Your task to perform on an android device: In the upcoming days, my friend's birthday is coming so I searched for Party Wear Shoes having customer reviews with more than 4 stars in the Amazon app.
Image 0: 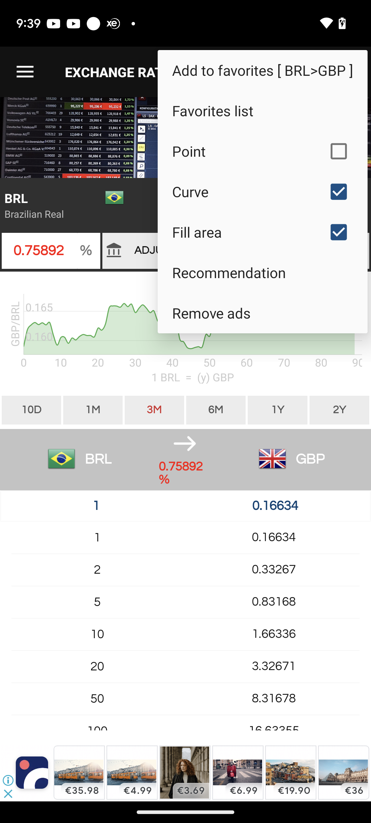
Open amazon app
Step 0: open app "Amazon"
Image 1: 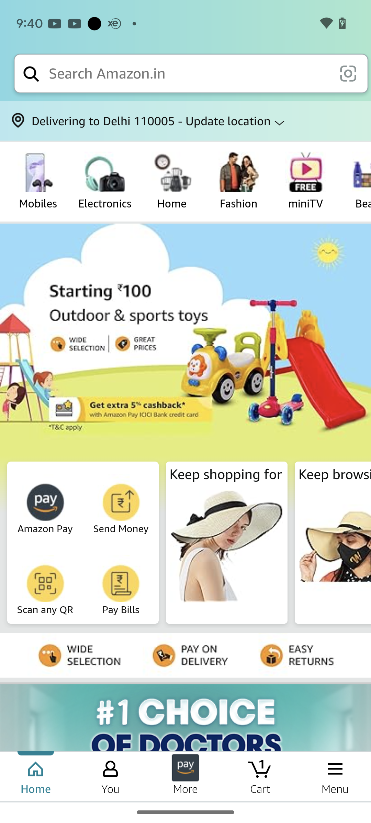
Click on the search textbox at the top of the screen
Step 1: click (188, 73)
Image 2: 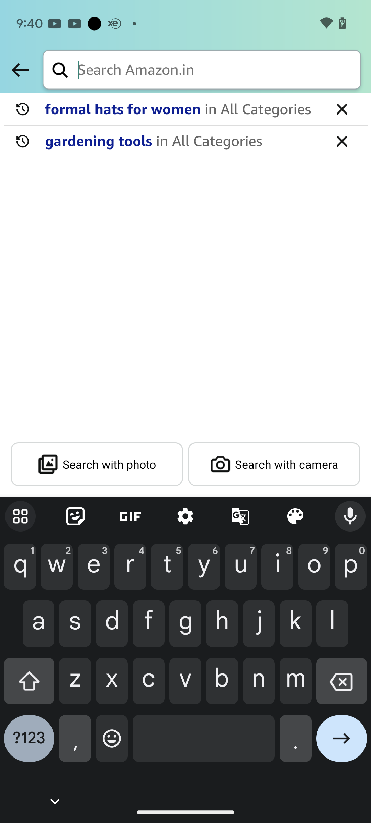
Enter party wear shoes in the search textbox
Step 2: type "Party wear shoes"
Image 3: 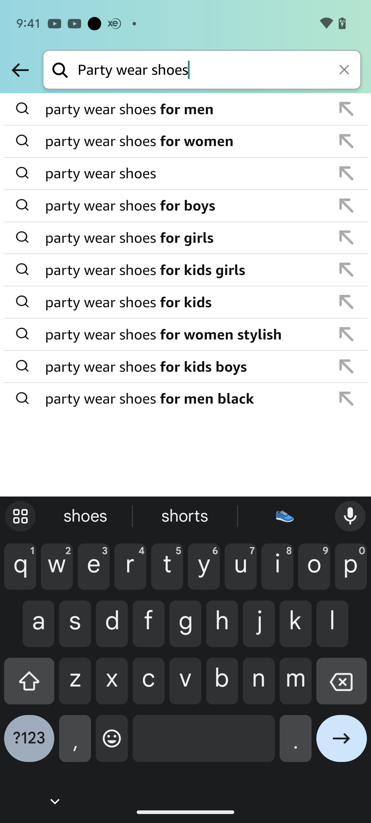
Click on the second search result
Step 3: click (186, 141)
Image 4: 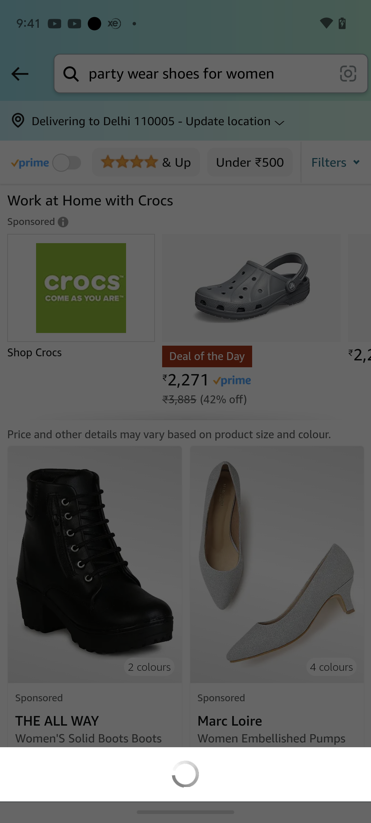
Click on the second search result
Step 4: wait
Image 5: 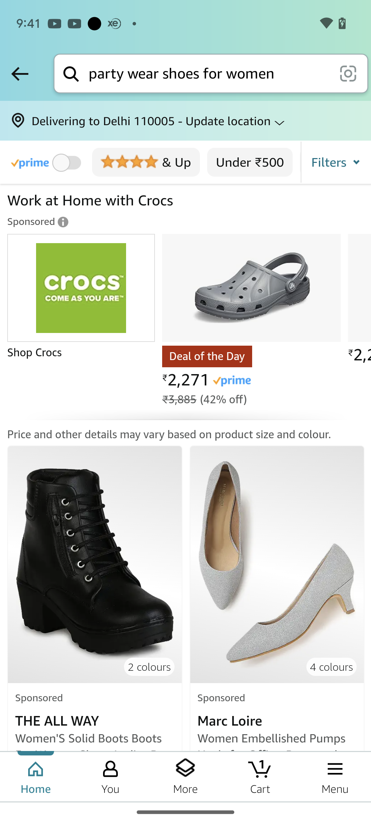
Swipe up to view ratings
Step 5: scroll down
Image 6: 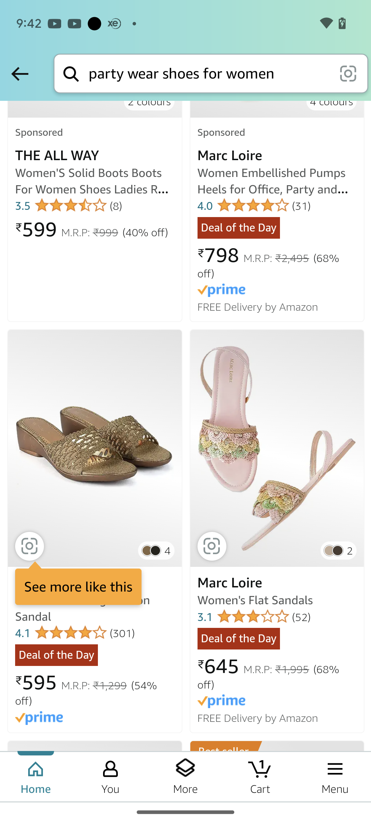
Swipe up to view ratings
Step 6: wait